Your task to perform on an android device: After comparing all these BMW X7 SUV cars, I decided to buy them, but my son told me that before purchasing the car, also take a look and read reviews of this car from other customers, so view all reviews of the 2022 BMW X7 X7 M50i AWD SUV Highly Optioned HUGE car in the eBay app.
Image 0: 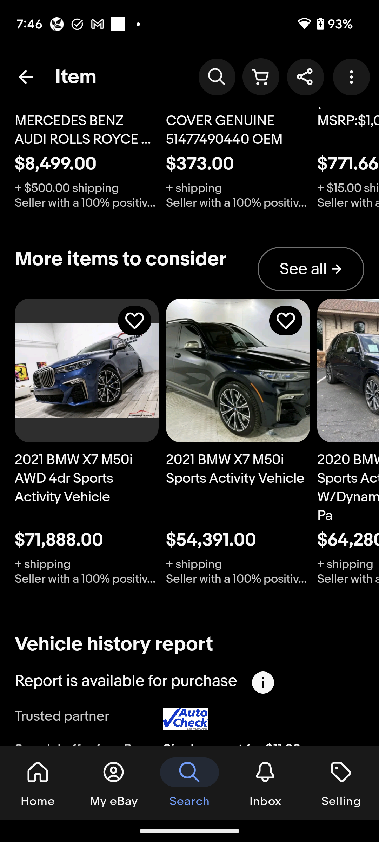
Scroll down to view the review section of this car.
Step 0: scroll down
Image 1: 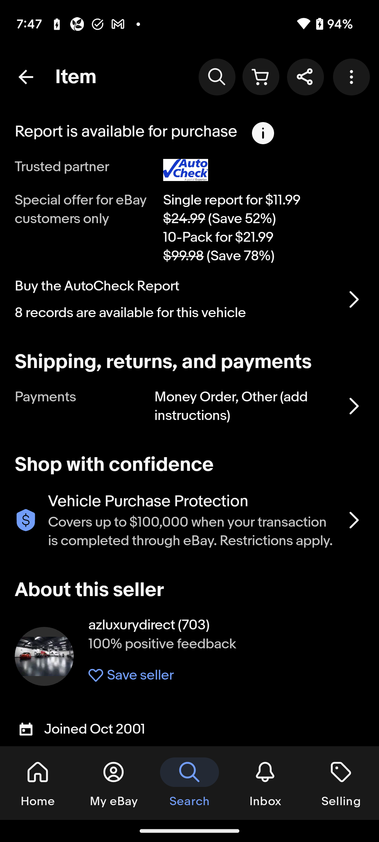
Scroll down to view the review section of this car.
Step 1: scroll down
Image 2: 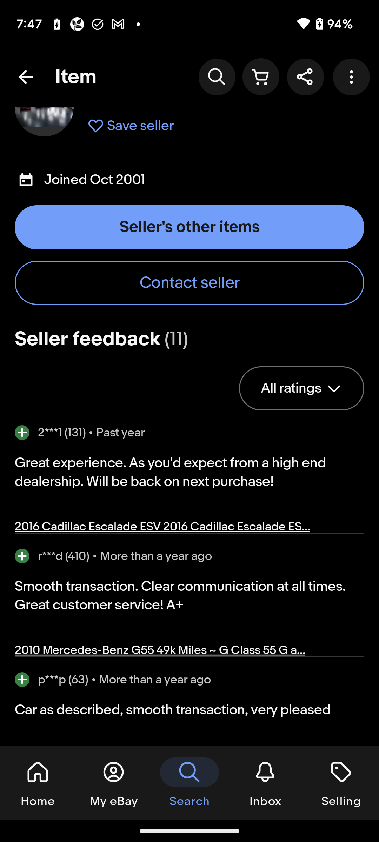
Scroll down to view the review section of this car.
Step 2: scroll down